Your task to perform on an android device: In the My Money app, add expenses of 10,000 rupees under the clothing category. 
Image 0: 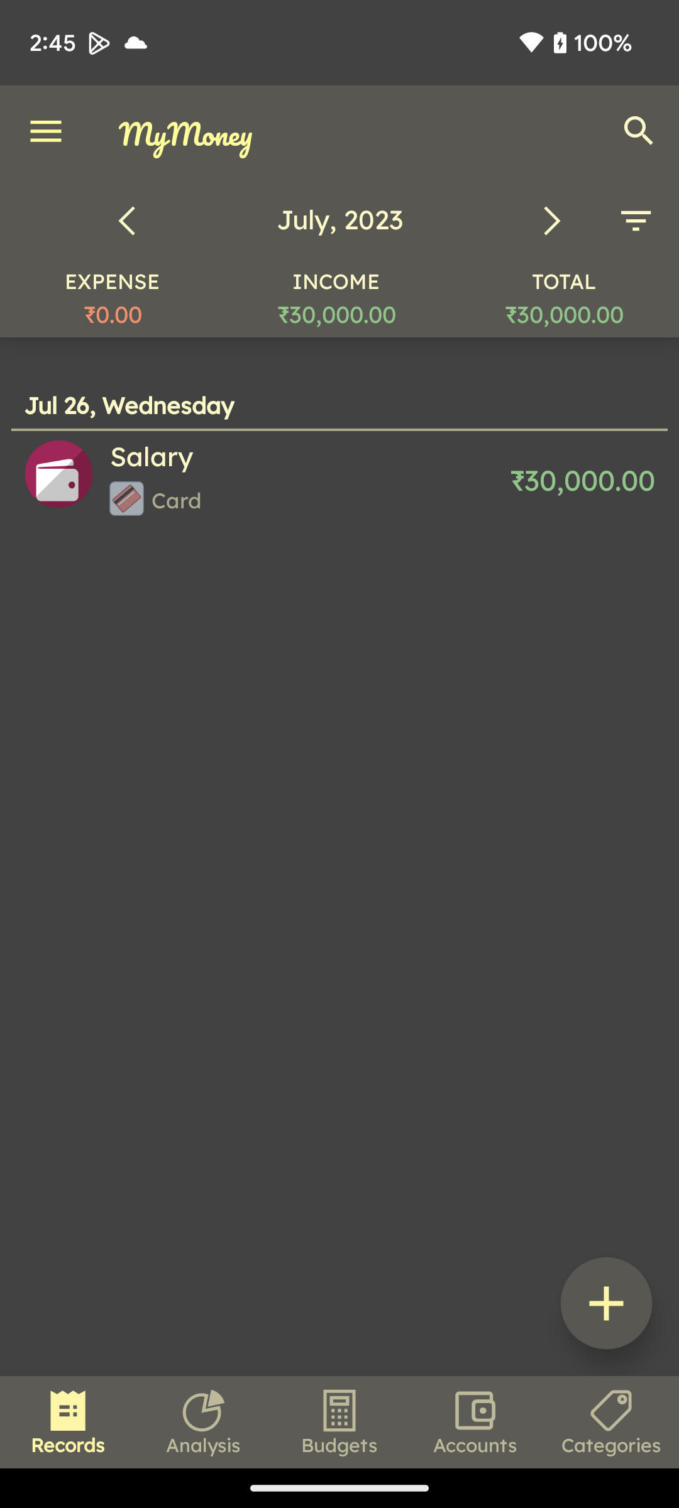
Click on the add icon at the bottom right corner of the screen.
Step 0: click (606, 1303)
Image 1: 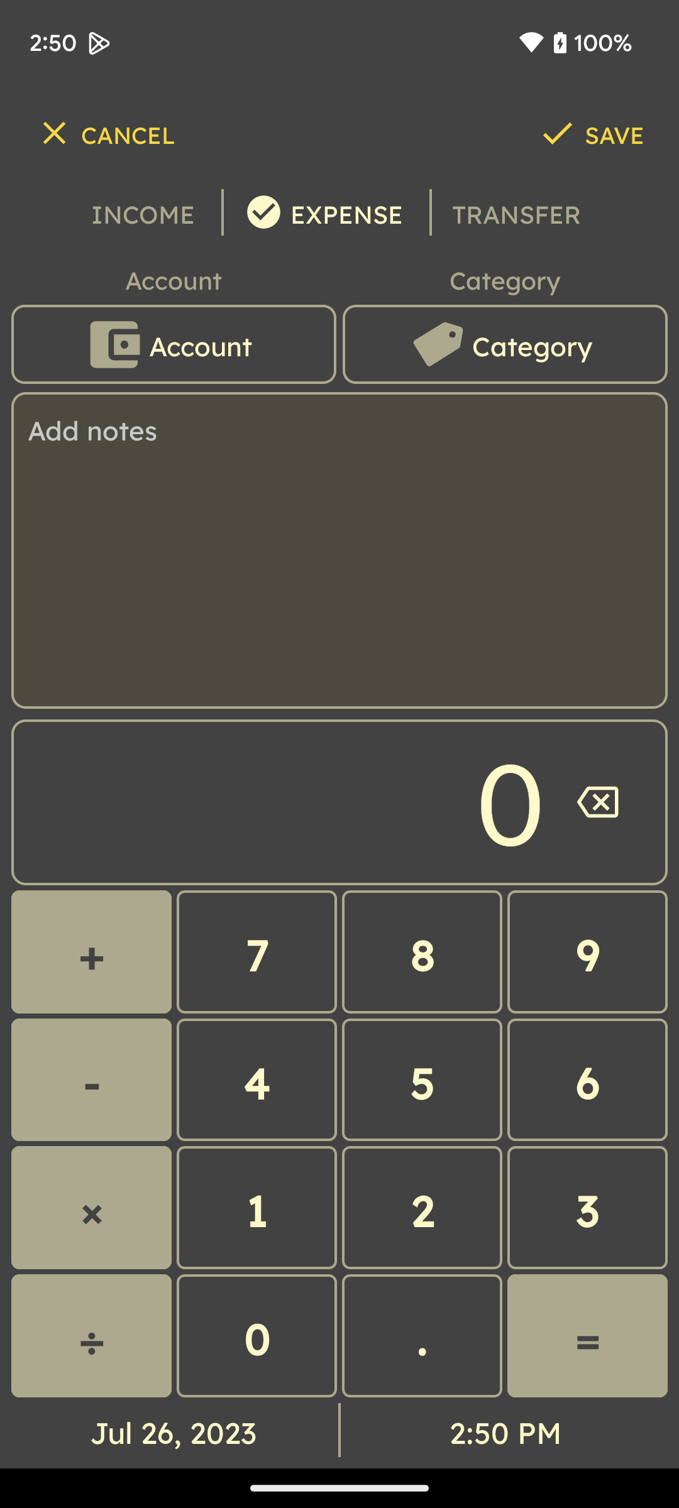
Click on the account option at the top left corner of the screen.
Step 1: click (174, 344)
Image 2: 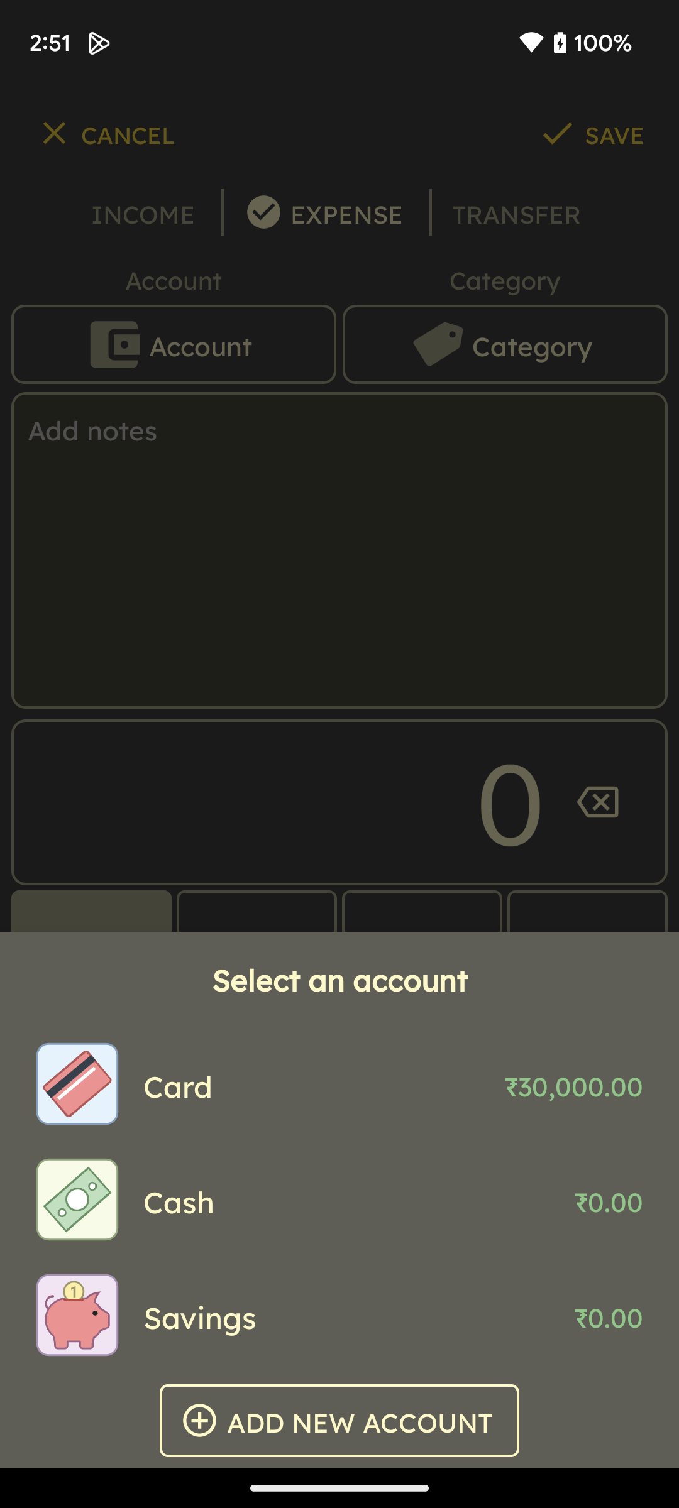
Select the card option listed at the bottom of the screen.
Step 2: click (77, 1084)
Image 3: 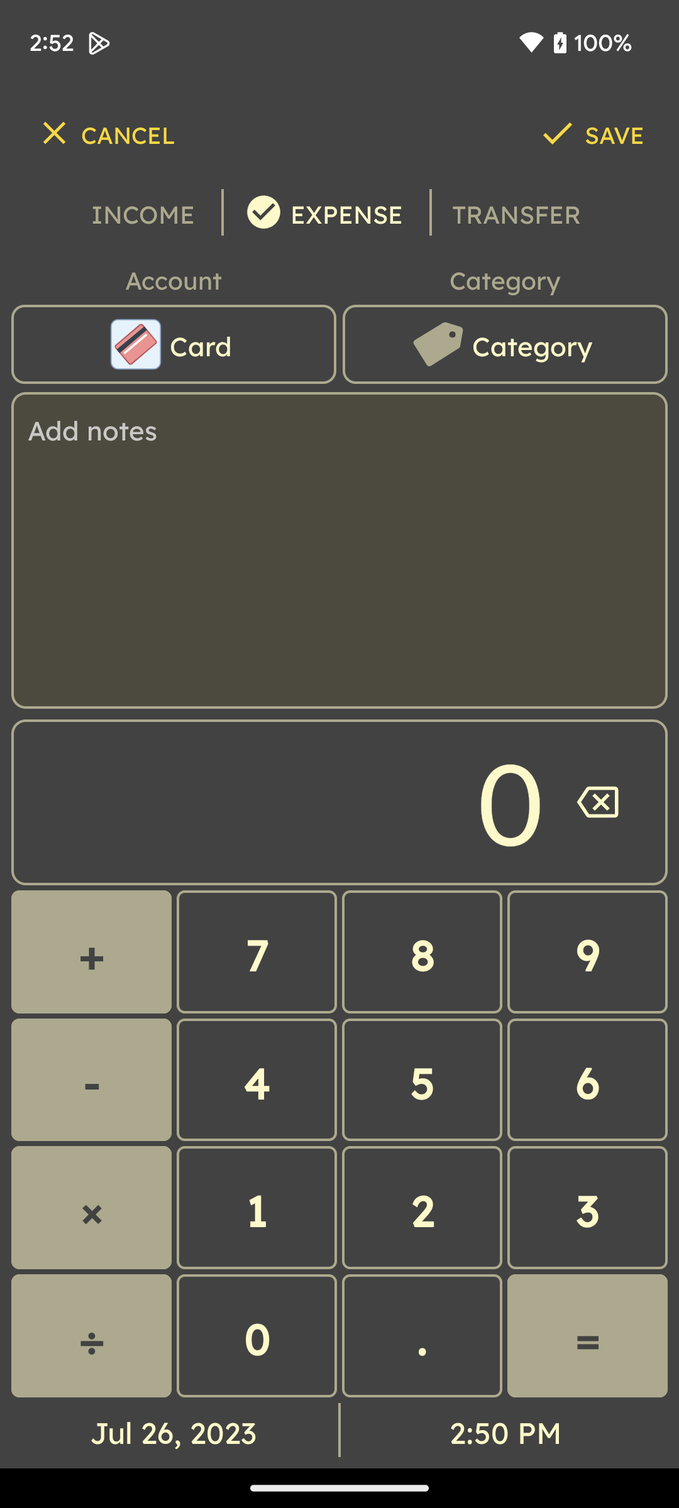
Click on the category option on the top right corner of the screen.
Step 3: click (505, 344)
Image 4: 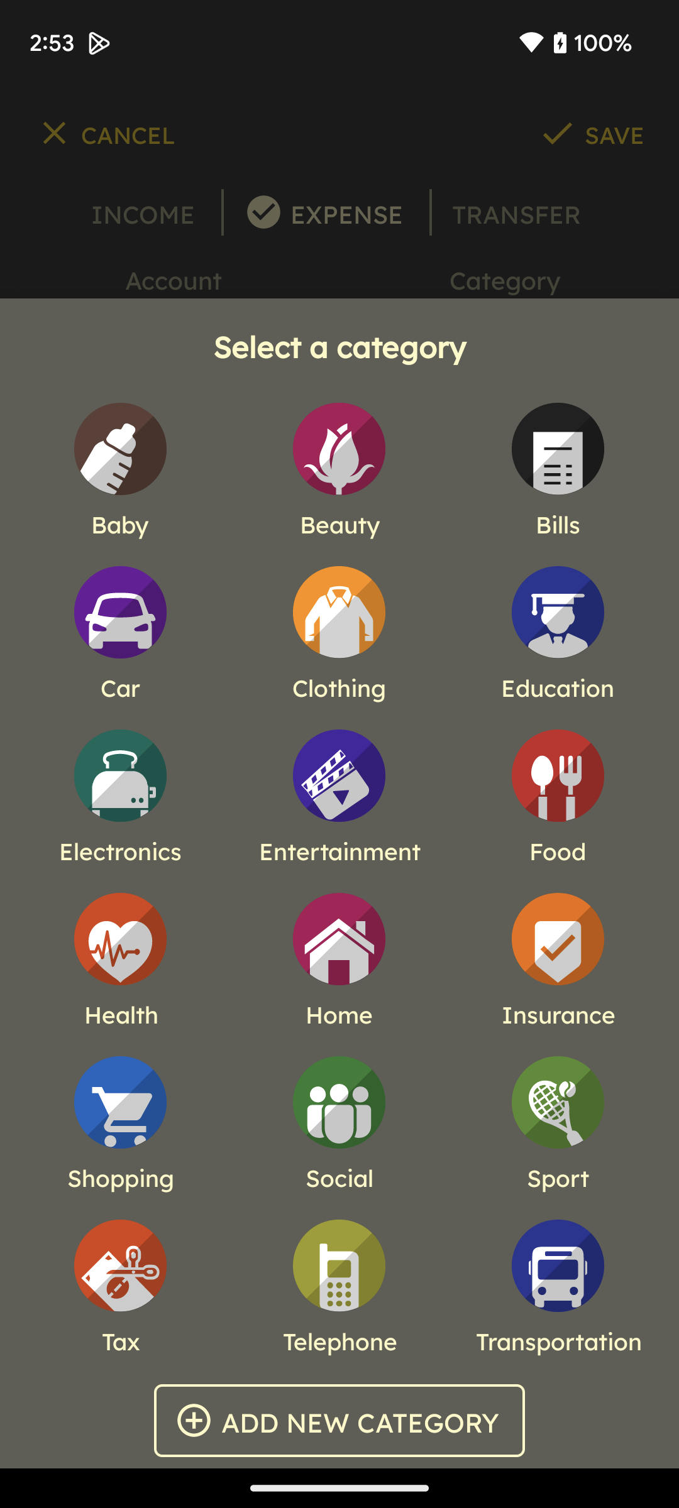
Click on the clothing option listed on the screen.
Step 4: click (339, 612)
Image 5: 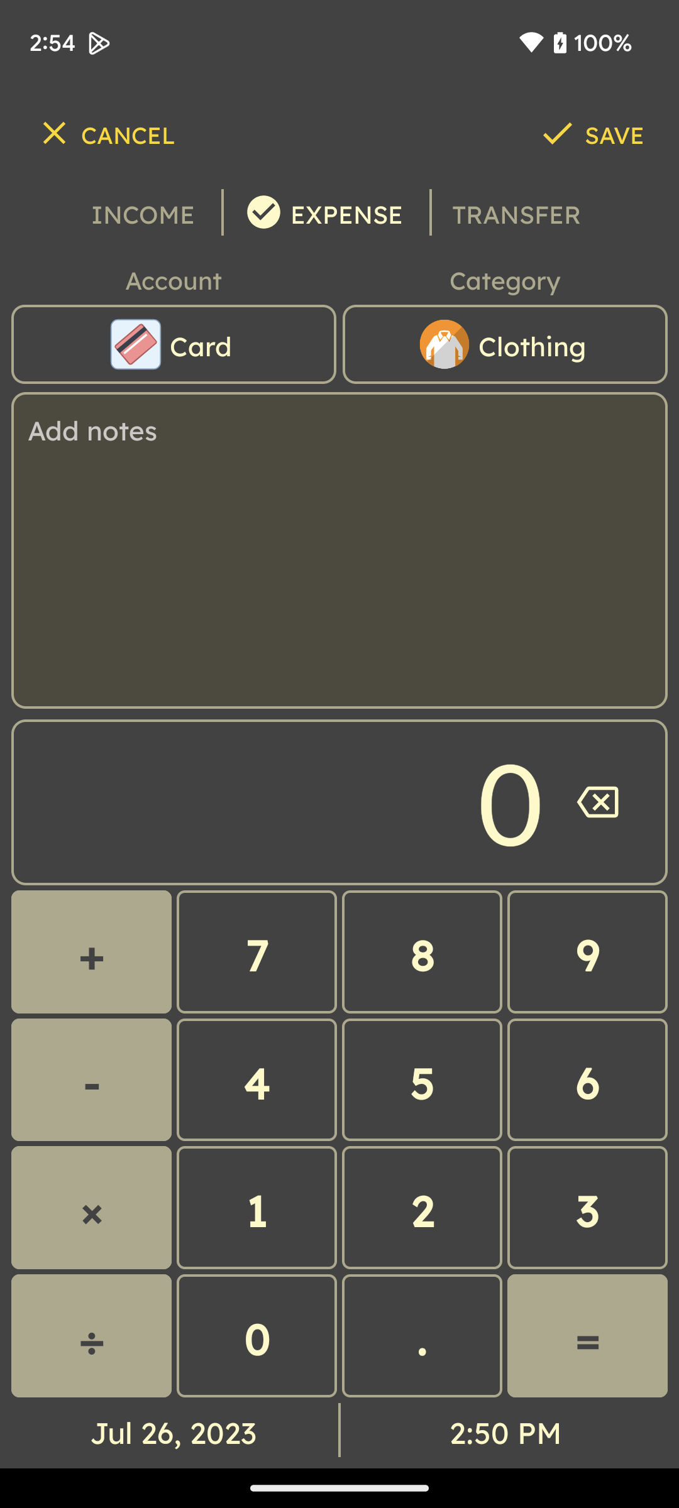
Enter the amount of rupees 10,000
Step 5: click (238, 1213)
Image 7: 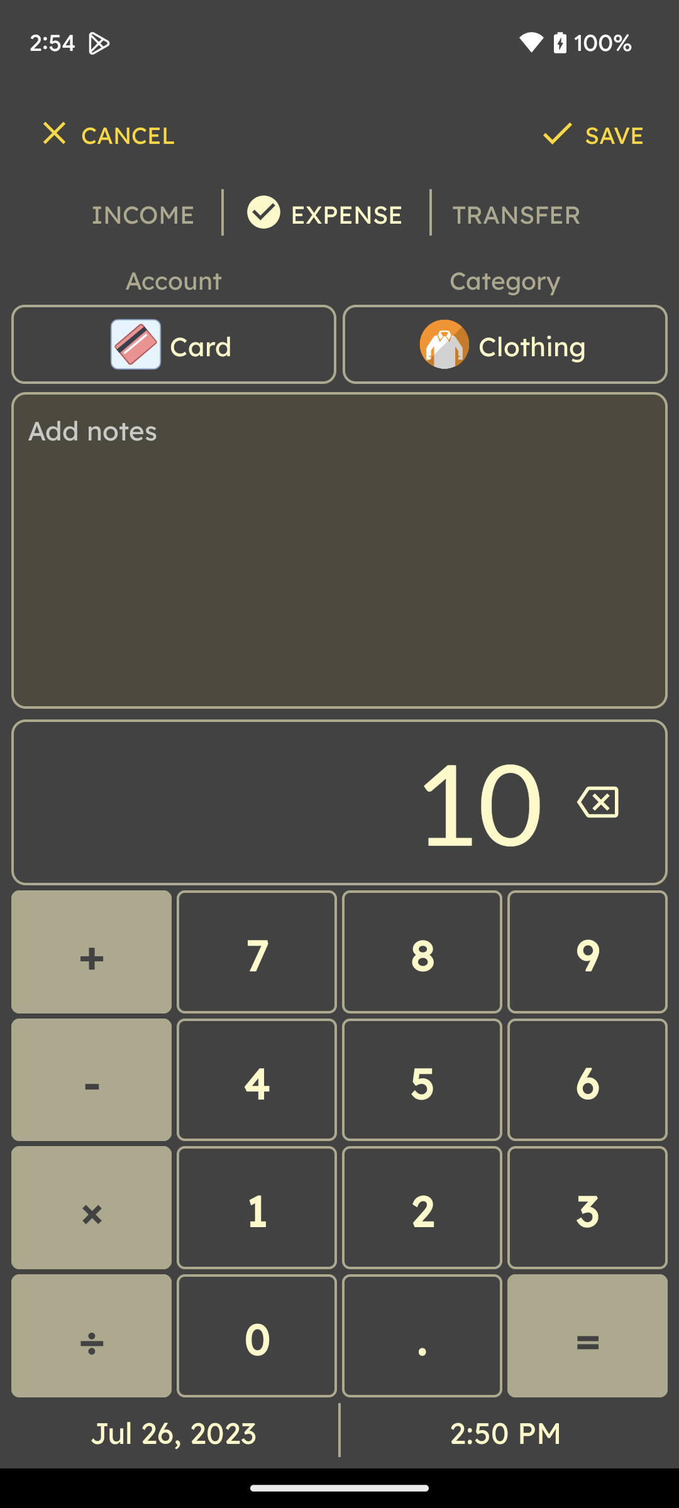
Enter the amount of rupees 10,000
Step 7: click (224, 1345)
Image 8: 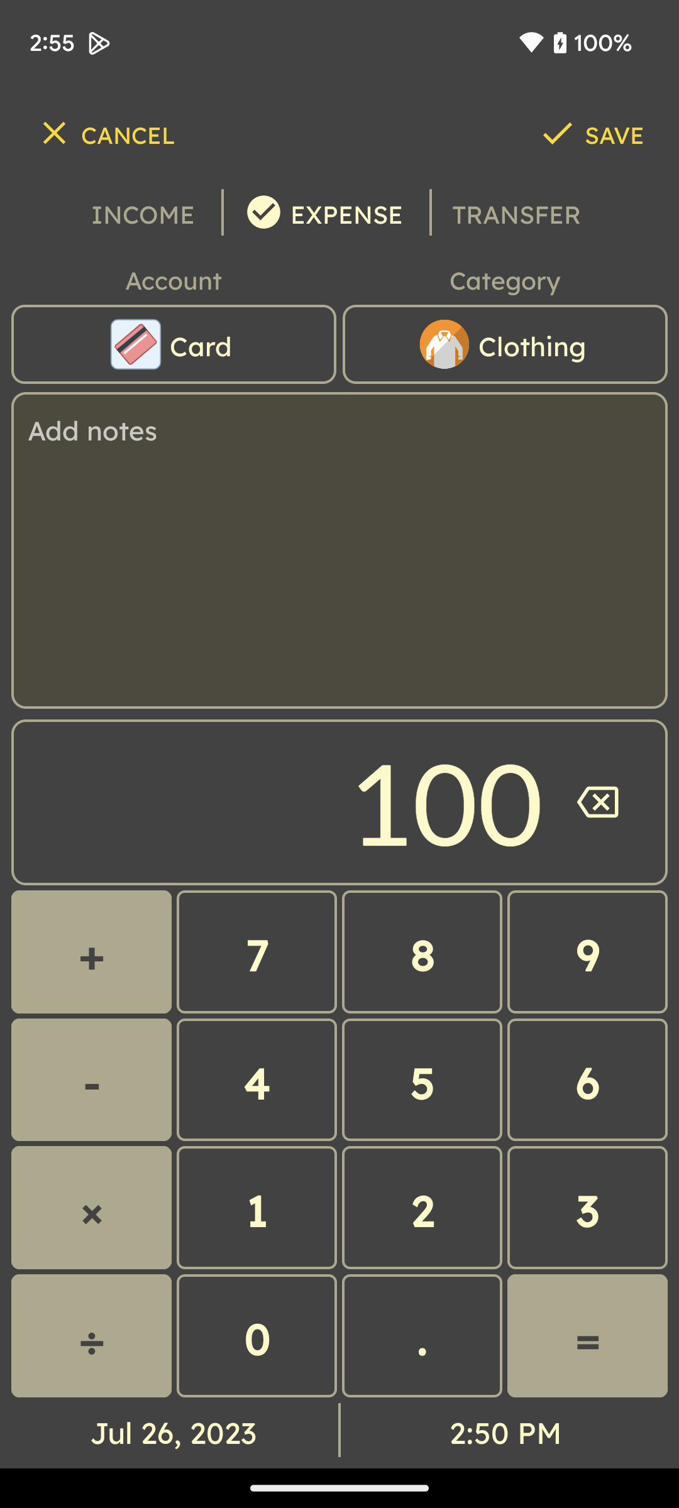
Enter the amount of rupees 10,000
Step 8: click (206, 1331)
Image 9: 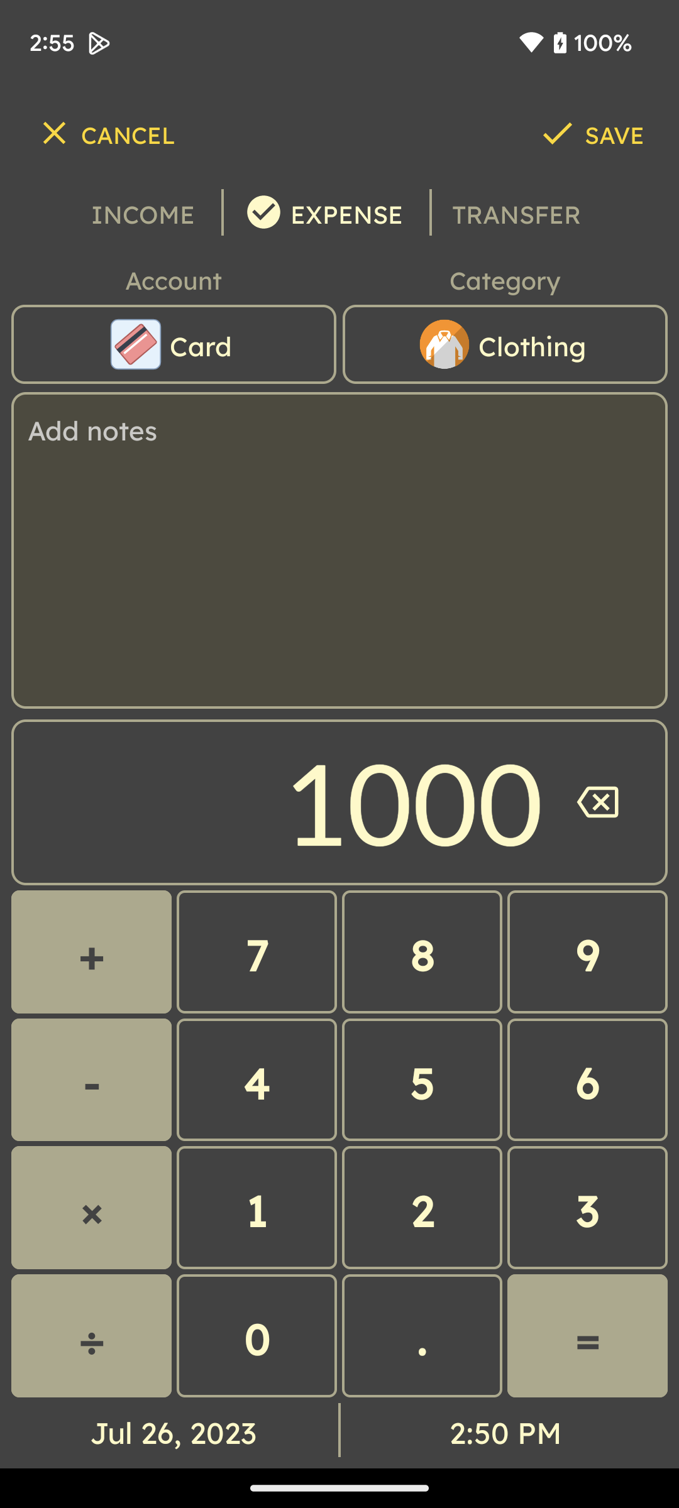
Enter the amount of rupees 10,000
Step 9: click (266, 1331)
Image 10: 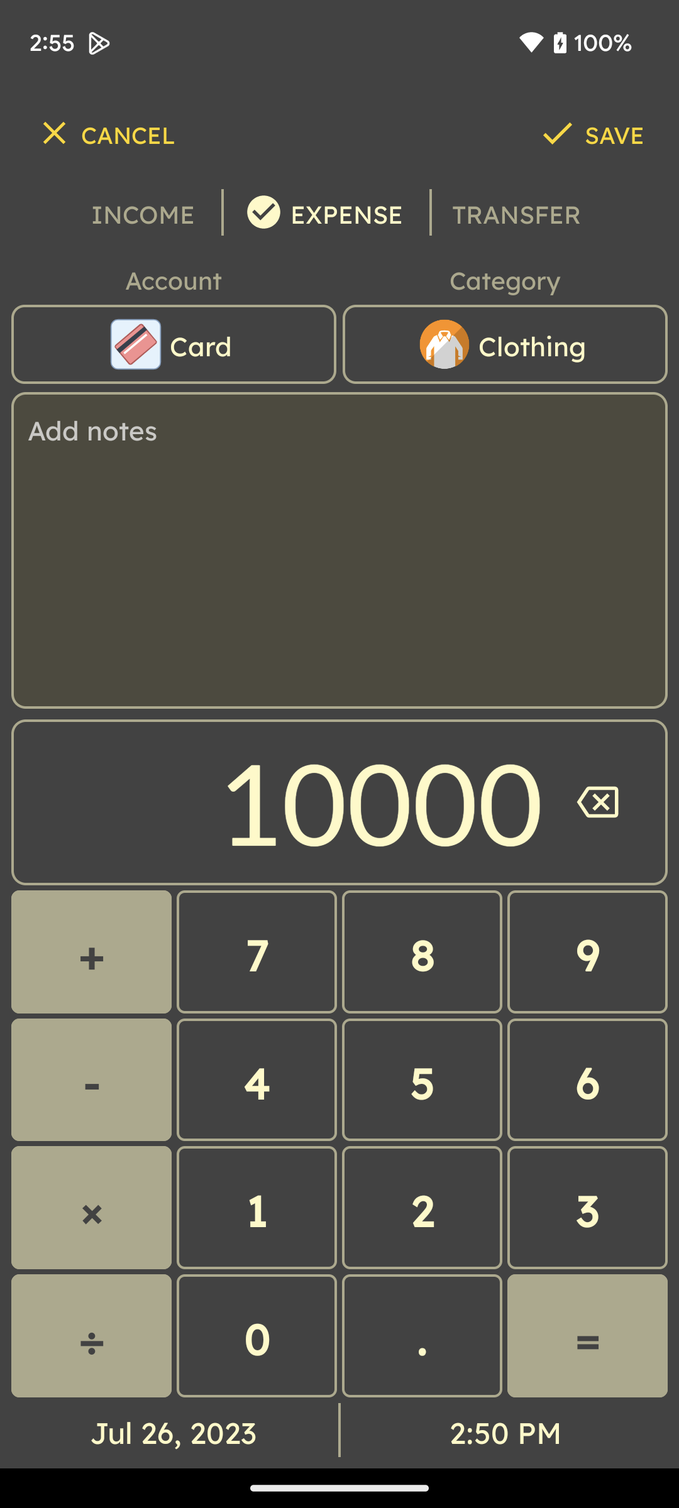
Click on the save option at the top right corner of the screen.
Step 10: click (590, 133)